Your task to perform on an android device: Find out the phone build number
Image 0: 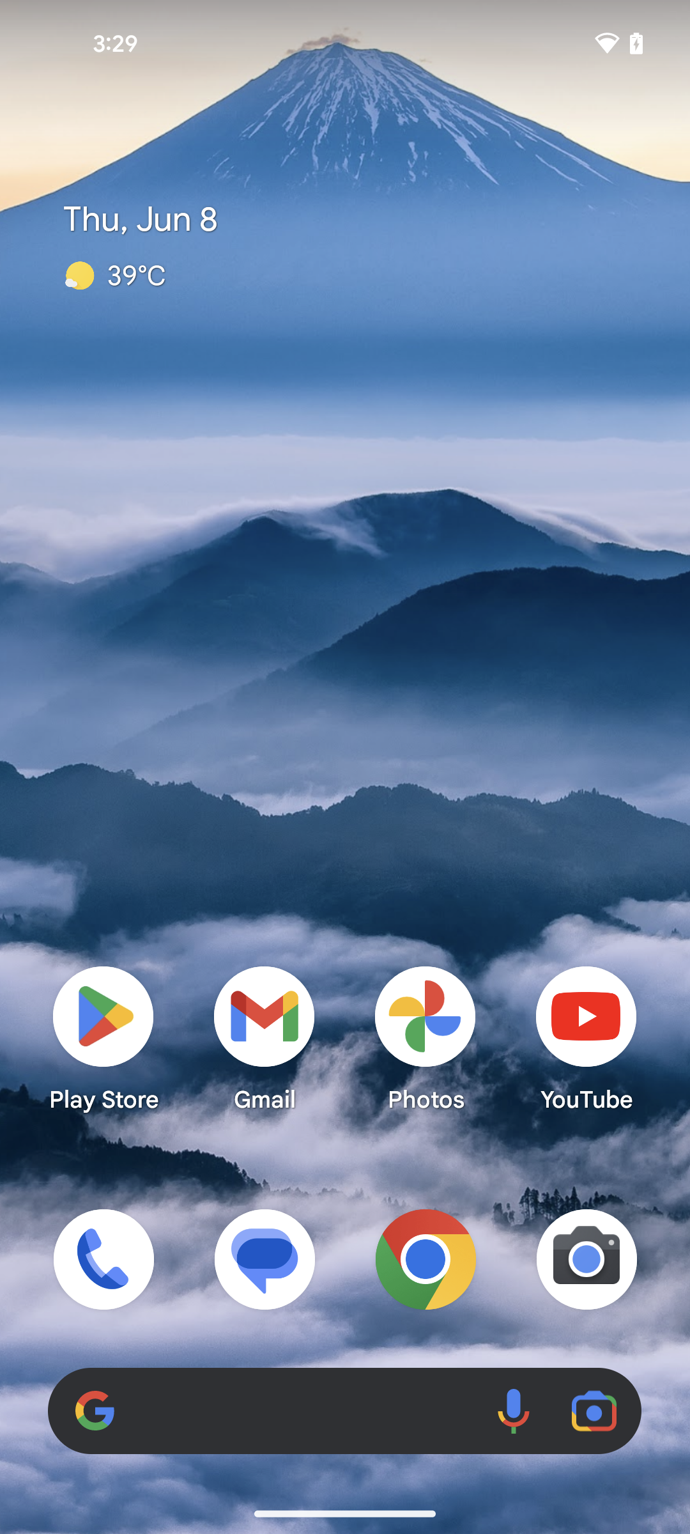
Open settings app
Step 0: open app "Settings"
Image 1: 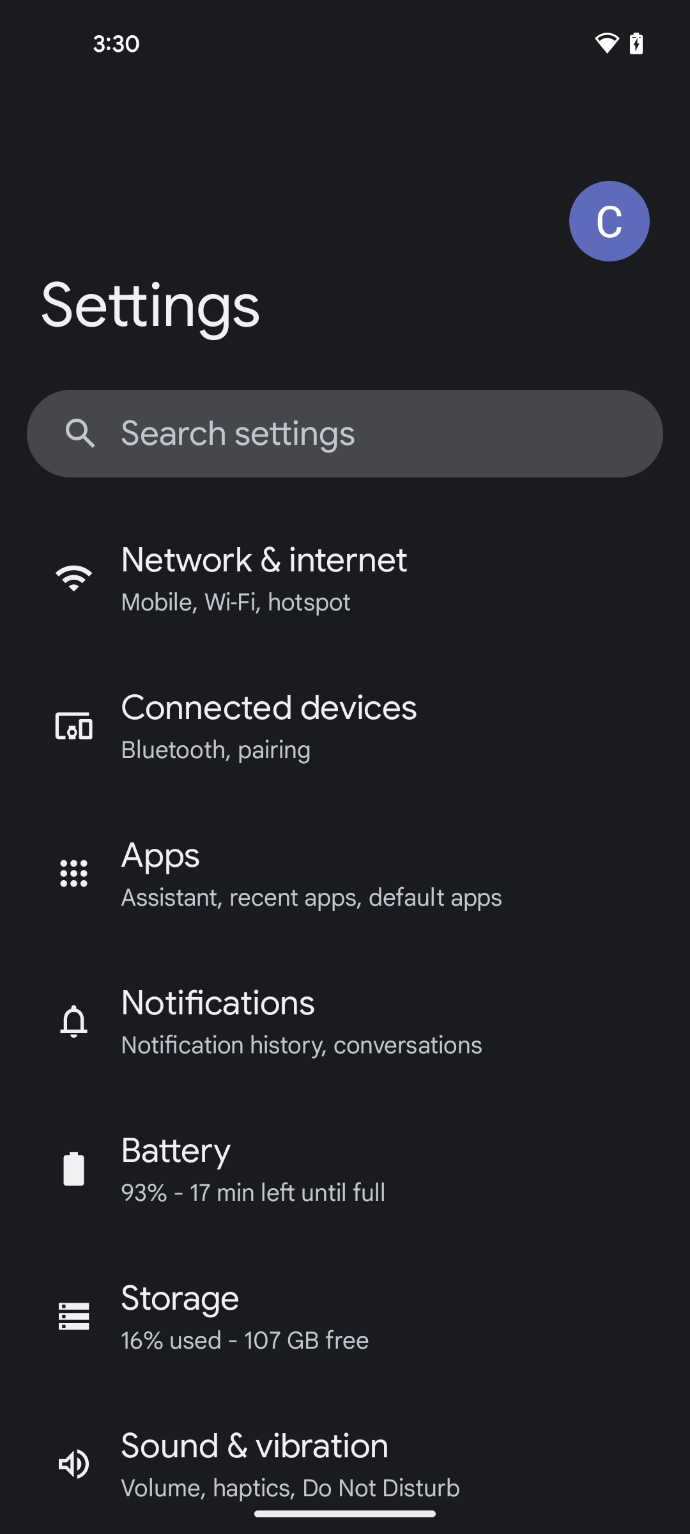
Scroll down for more option
Step 1: scroll down
Image 2: 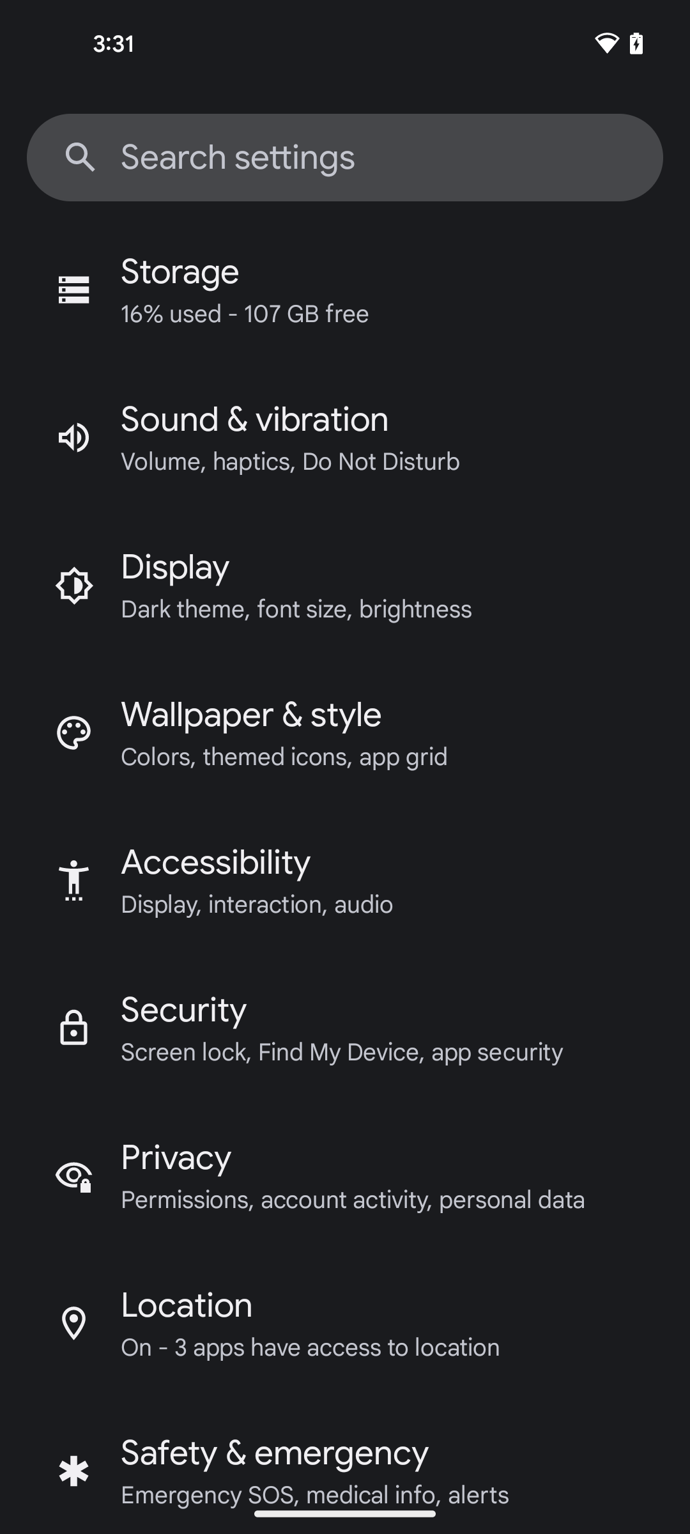
Scroll down for more option
Step 2: scroll down
Image 3: 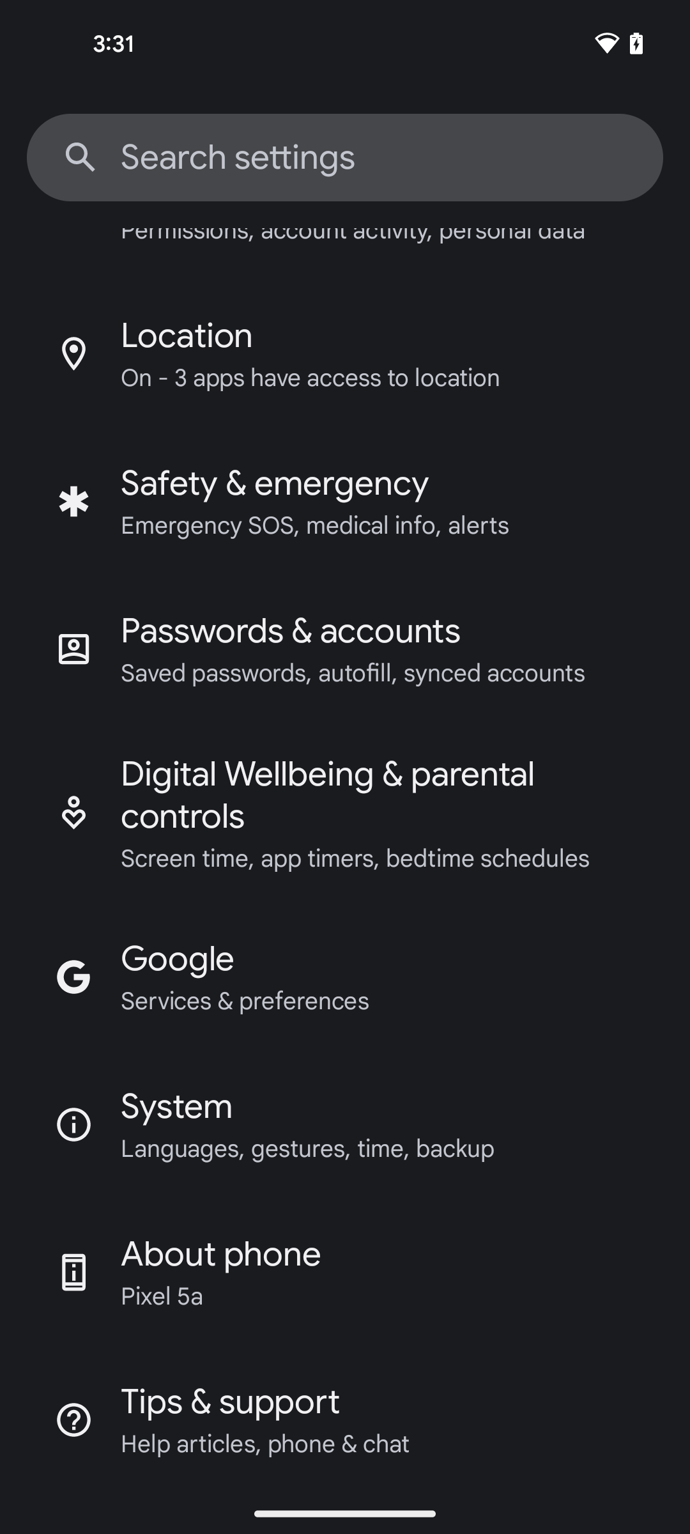
click on About Phone
Step 3: click (392, 1271)
Image 4: 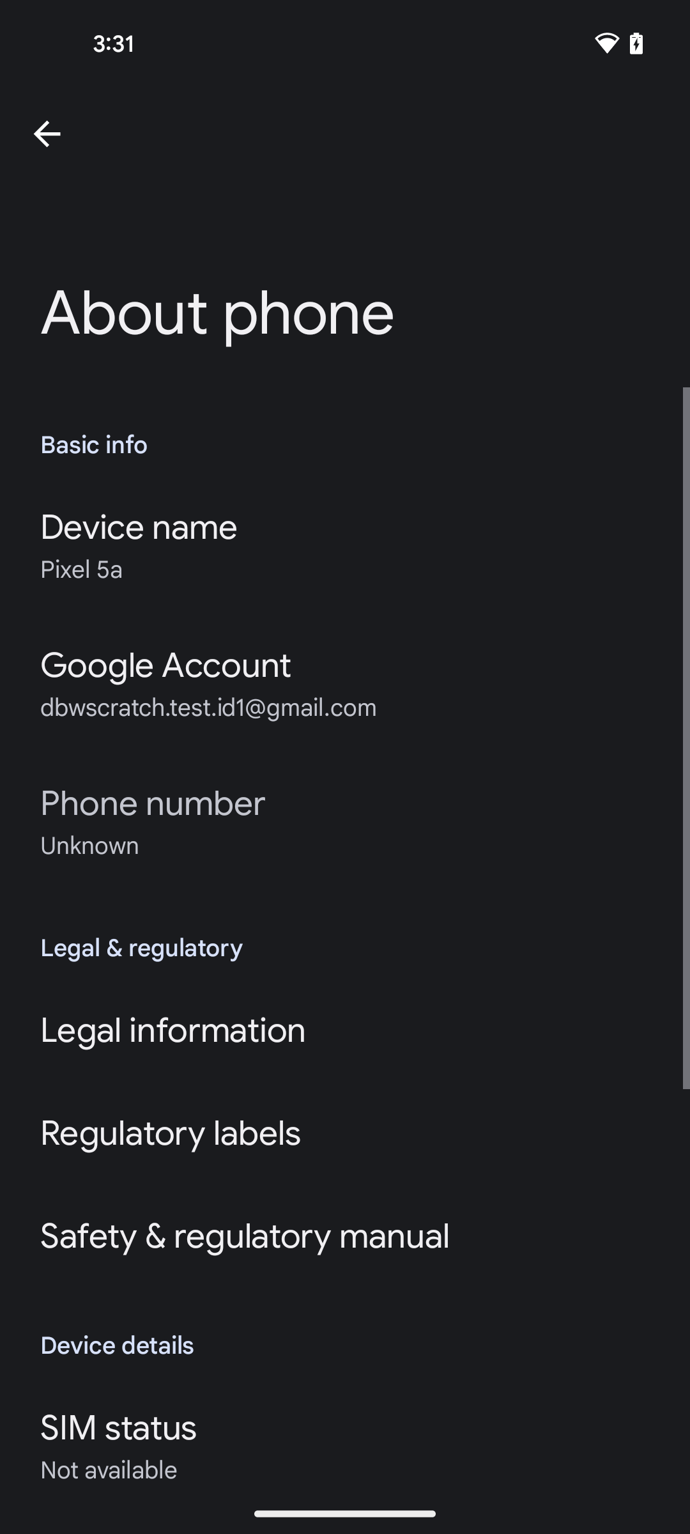
Scroll down for more option
Step 4: scroll down
Image 5: 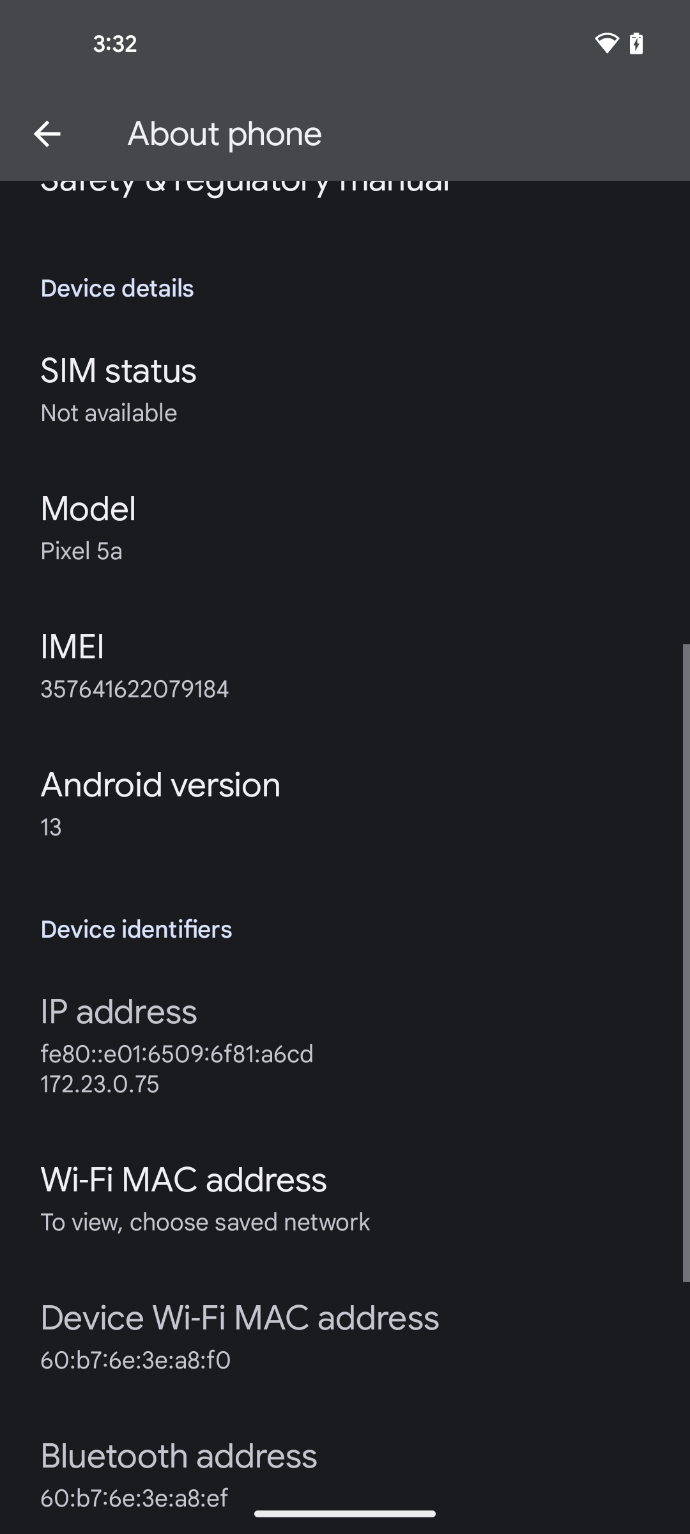
Scroll down for more option
Step 5: scroll down
Image 6: 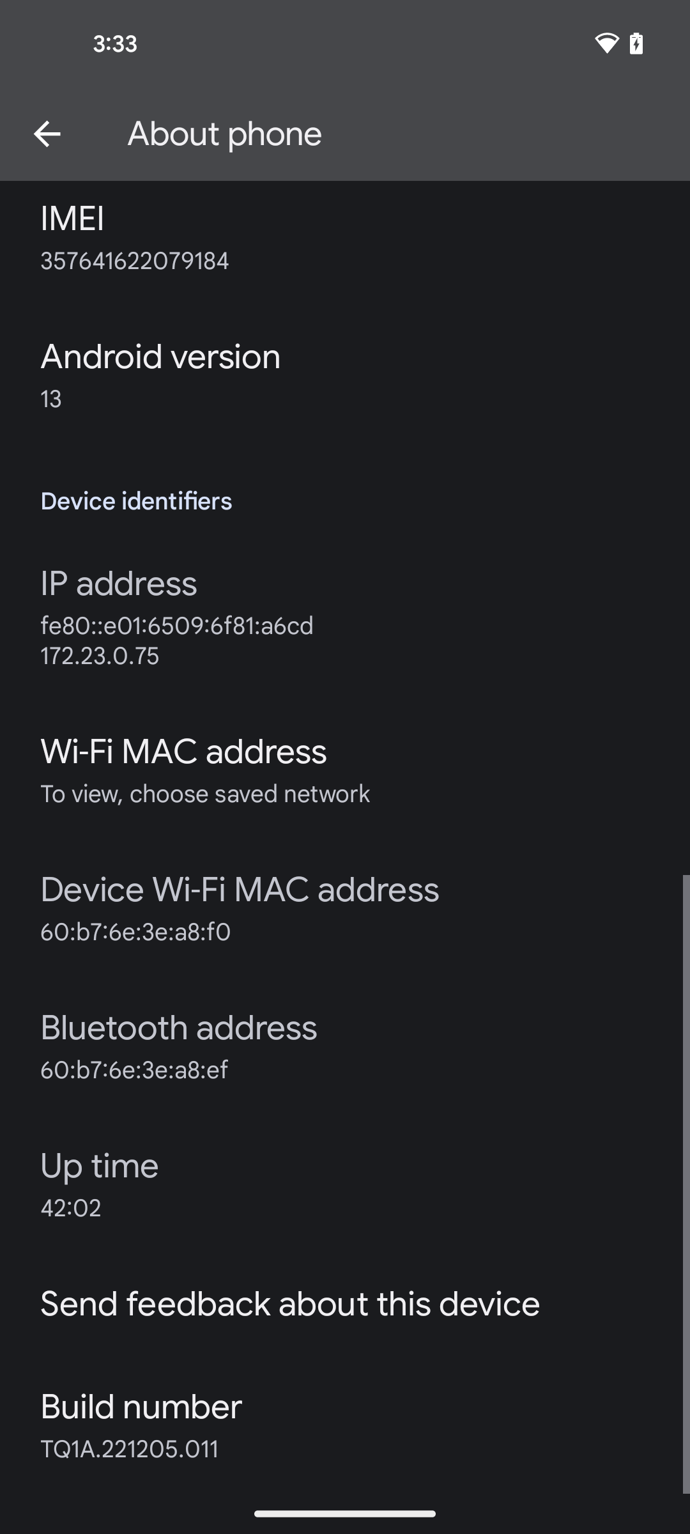
Click on Build Number
Step 6: click (141, 1407)